Your task to perform on an android device: I'd want to examine my cart in order to check the products in the Talabat app.
Image 0: 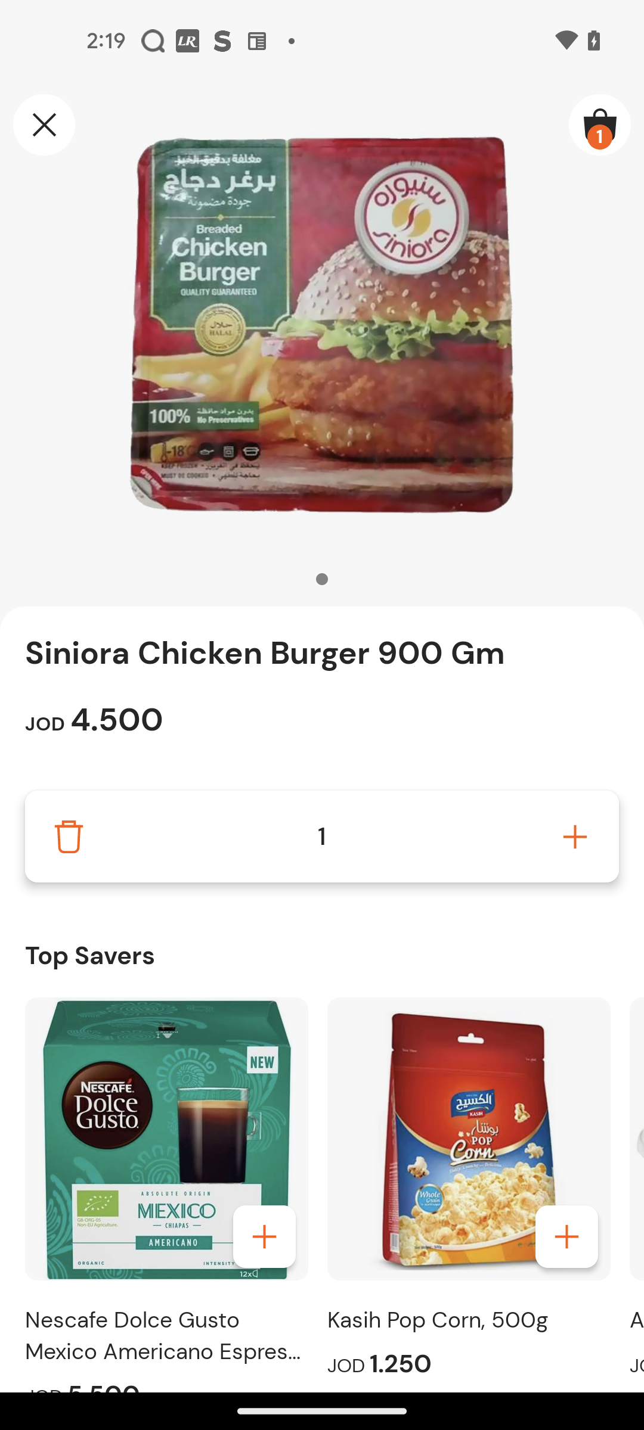
Go to the bag icon at the top right corner of the screen
Step 0: click (603, 127)
Image 1: 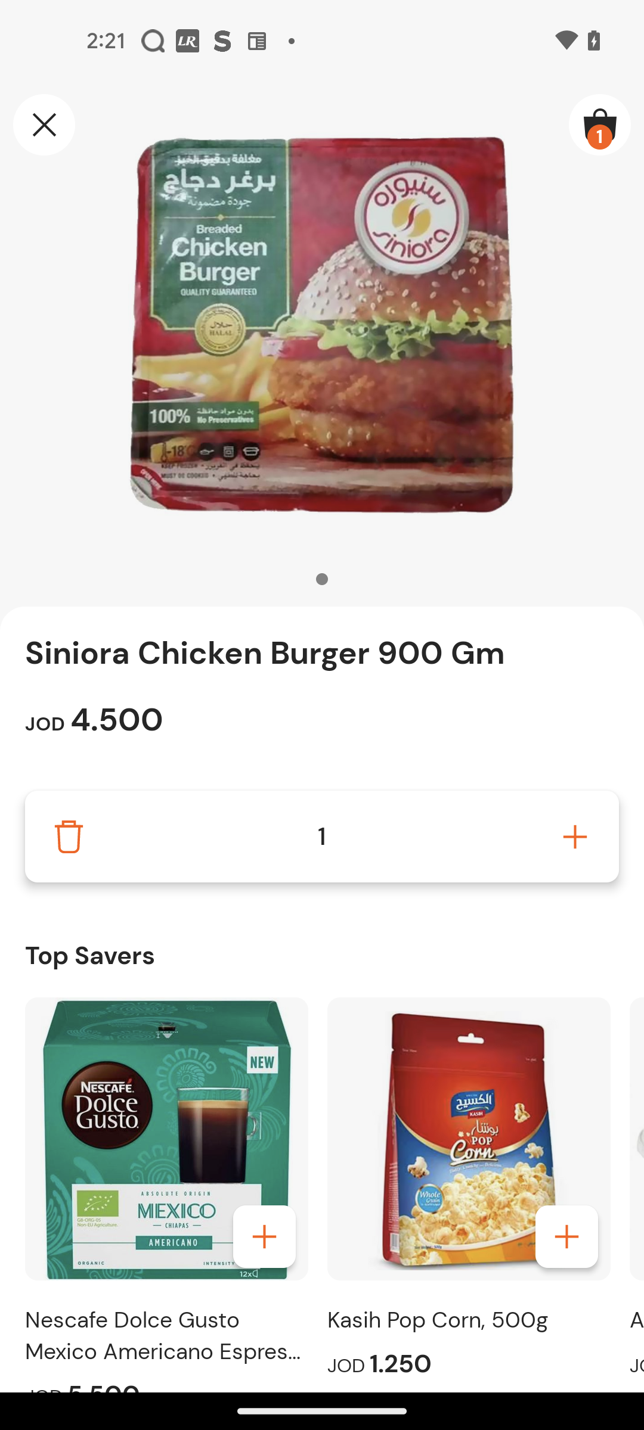
Go to the bag icon at the top right corner of the screen
Step 1: wait